Your task to perform on an android device: Open the EaseMyTrip app, I am planning to create a Solo trip plan to Honolulu, Hawaii from Jan. 24, 2024 to Jan. 29, 2024 so I want to Find flights from Detroit to Honolulu, Hawaii for the same date for 1 adult in business class.
Image 0: 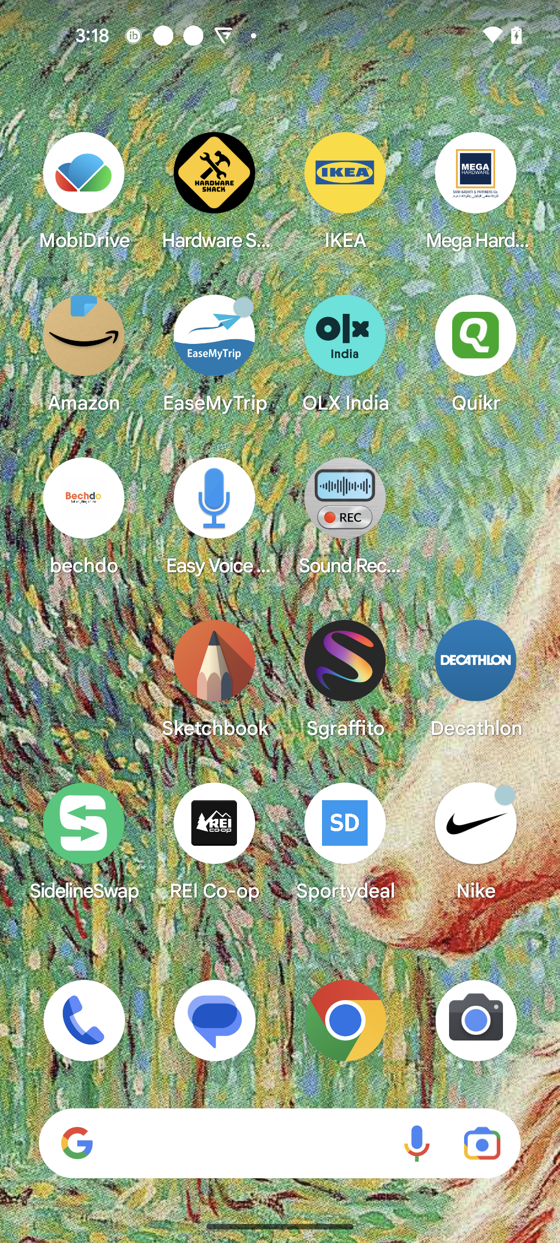
Open the EaseMyTrip app
Step 0: open app "EaseMyTrip"
Image 1: 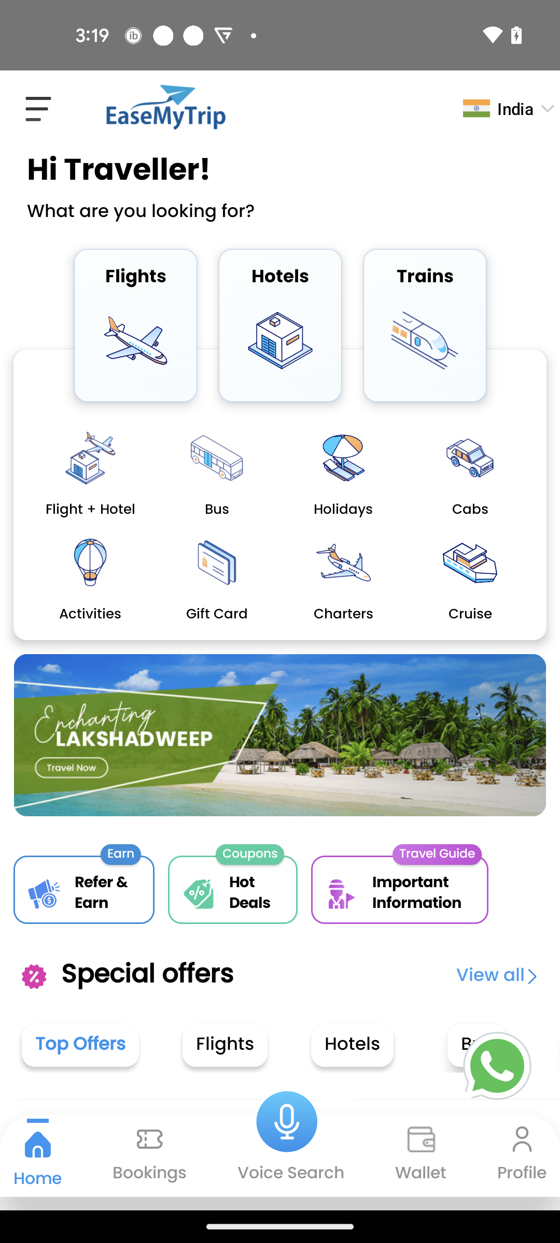
Go to the Flights section
Step 1: click (131, 317)
Image 2: 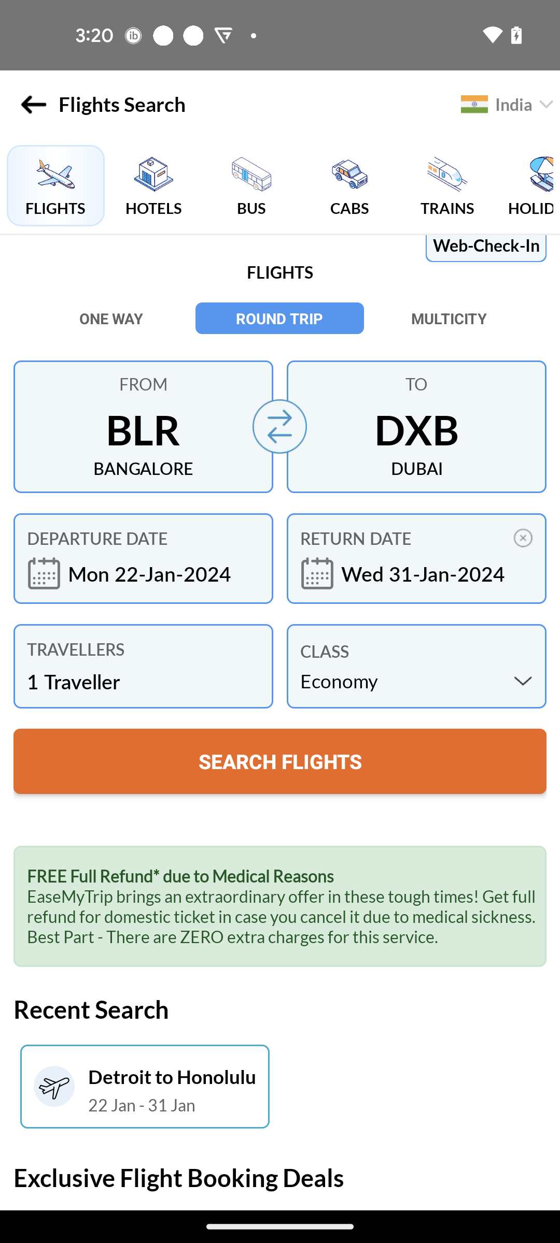
Click on the Departure city section
Step 2: click (143, 429)
Image 3: 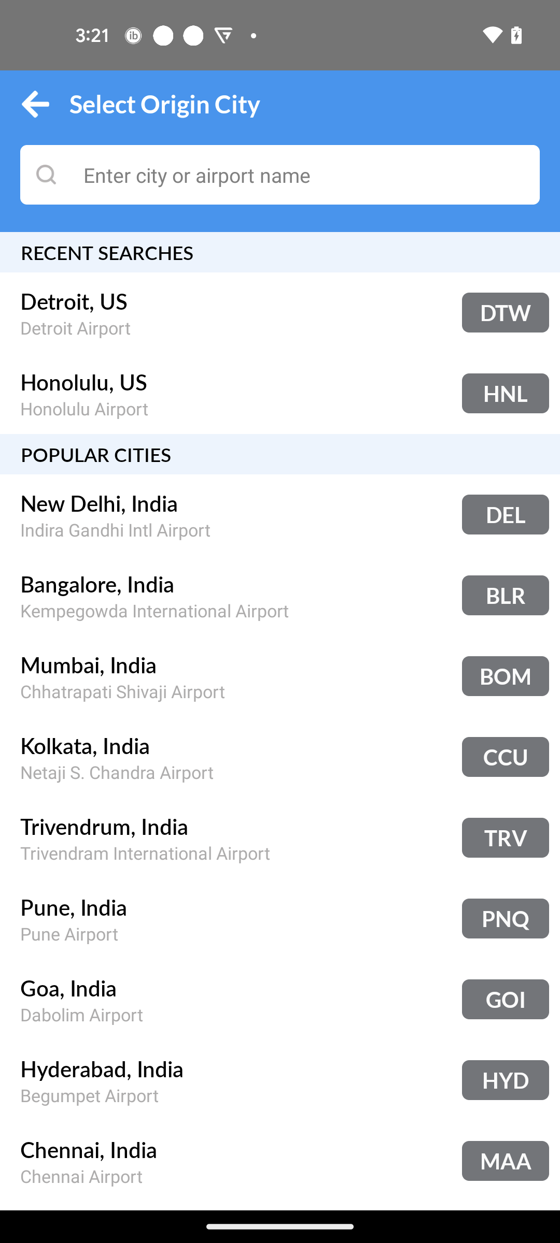
Select the Detroit, US option in recent searches
Step 3: click (74, 301)
Image 4: 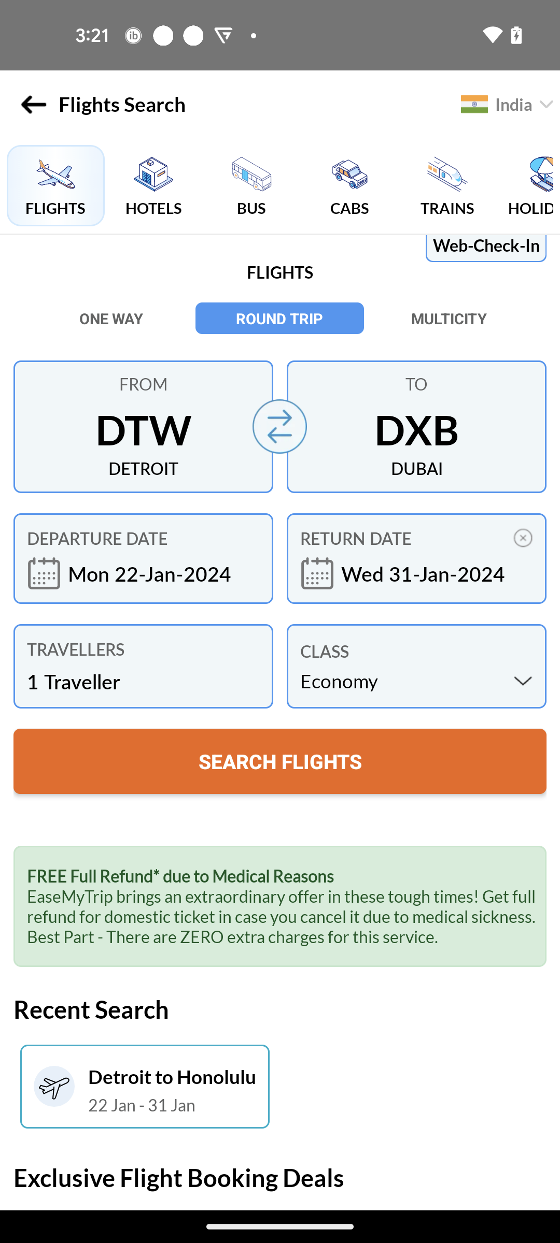
Go to the Arrival city section
Step 4: click (406, 456)
Image 5: 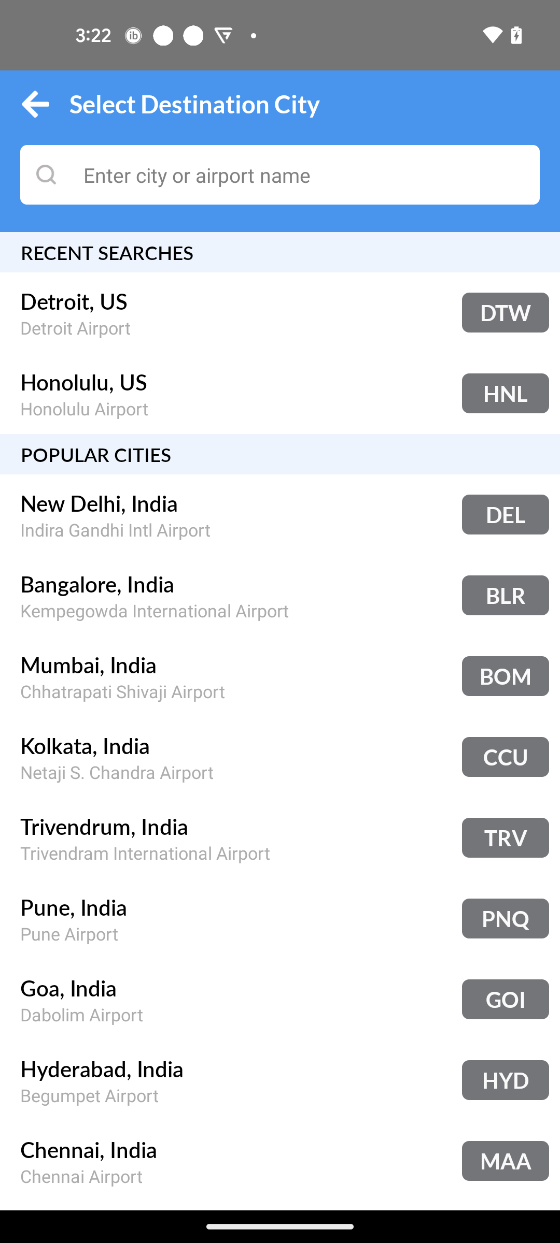
Click on the Honolulu, US option in recent searches
Step 5: click (84, 381)
Image 6: 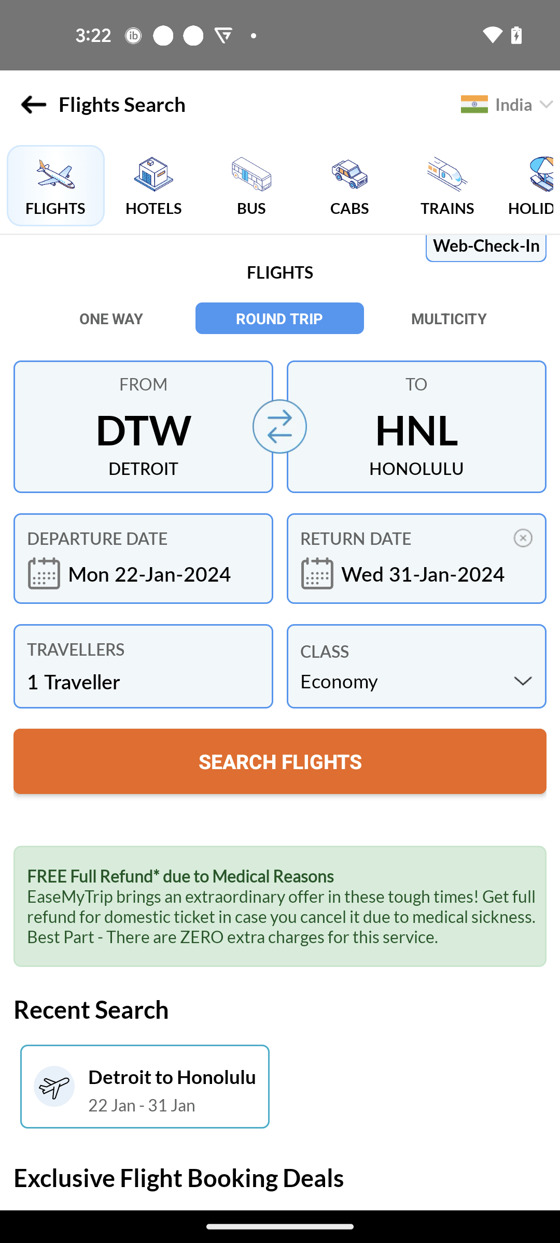
Go to the Departure Date section
Step 6: click (150, 538)
Image 7: 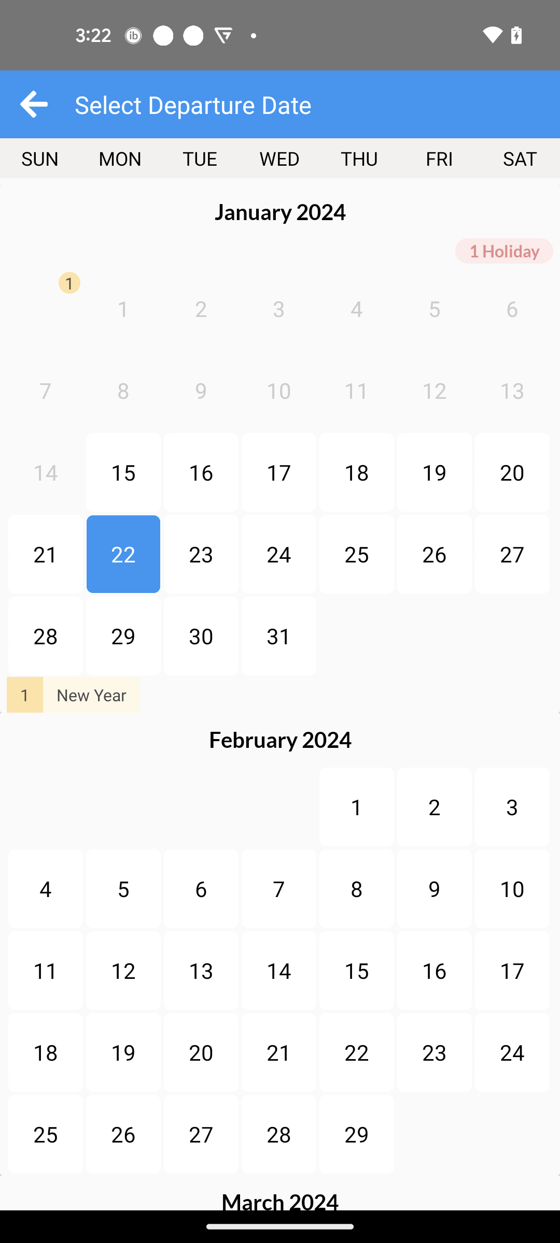
Select the date Jan. 24, 2024
Step 7: click (278, 554)
Image 8: 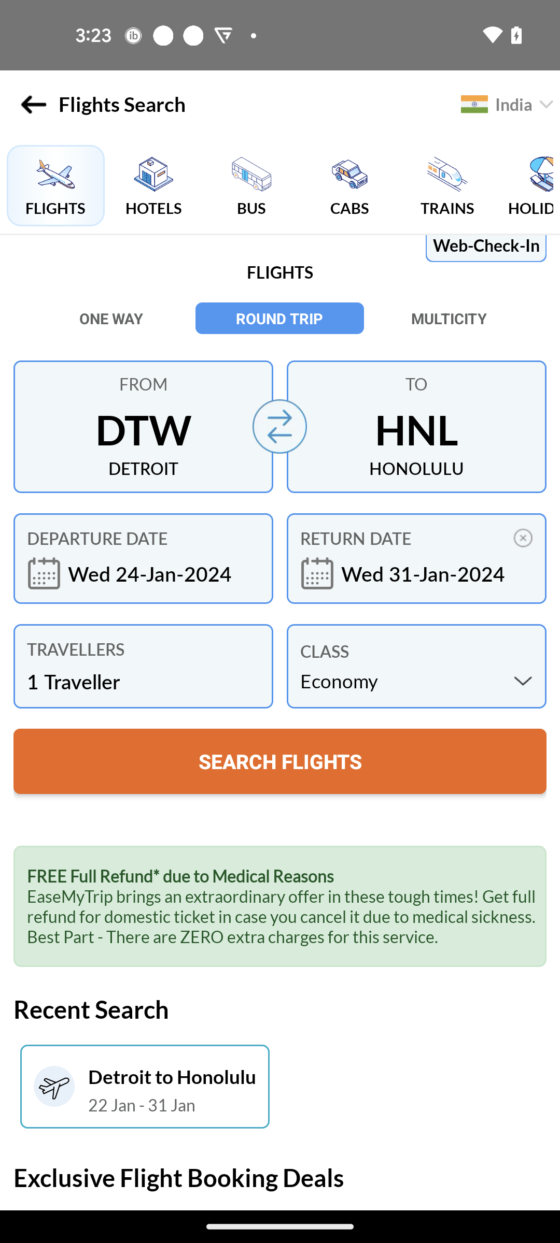
Click on the Return Date section
Step 8: click (356, 538)
Image 9: 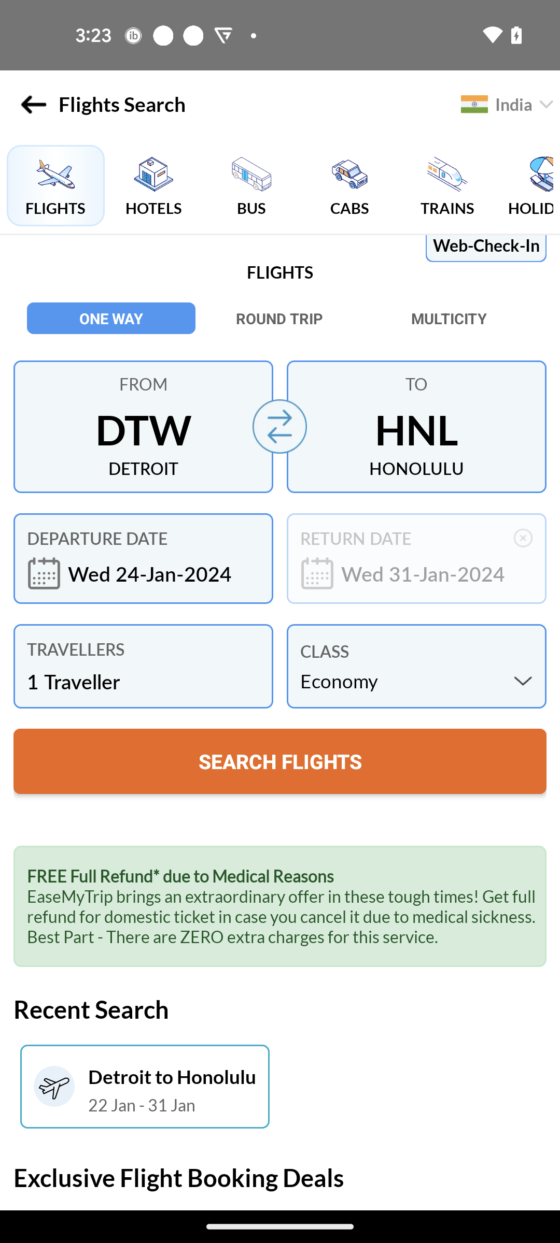
Click on the Return Date section
Step 9: wait
Image 10: 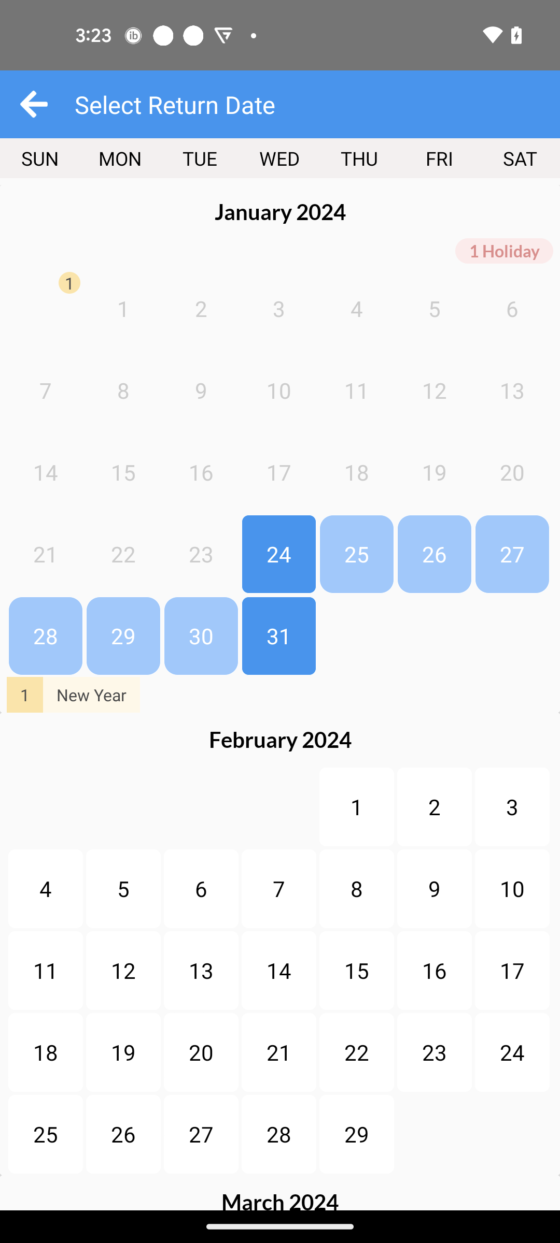
Select the date Jan. 29, 2024
Step 10: click (123, 635)
Image 11: 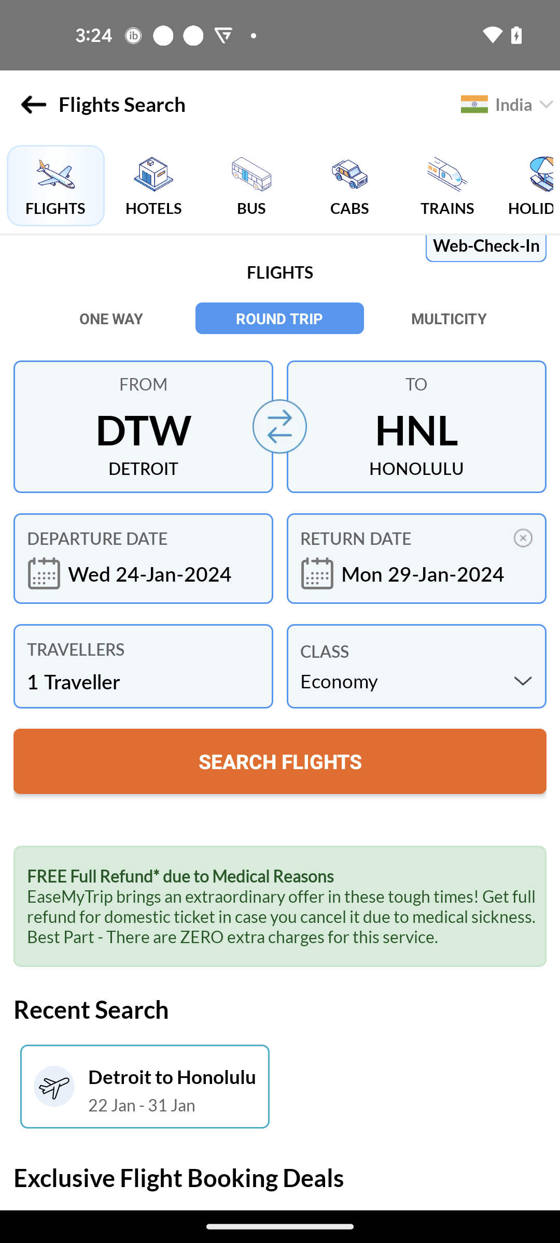
Click on the Class section
Step 11: click (423, 651)
Image 12: 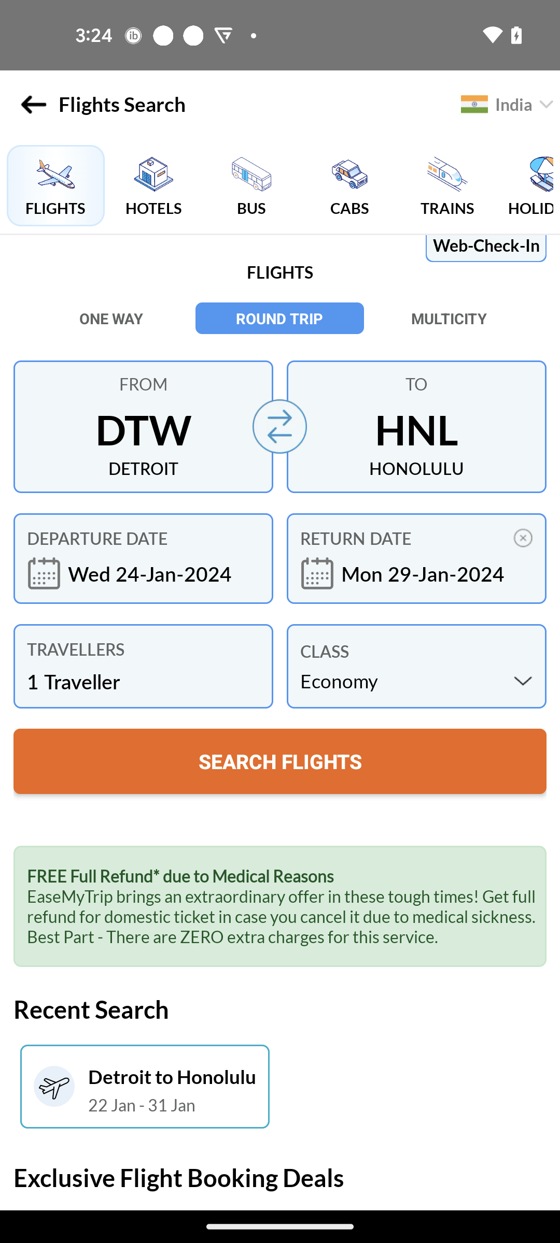
Click on the Class section
Step 12: wait
Image 13: 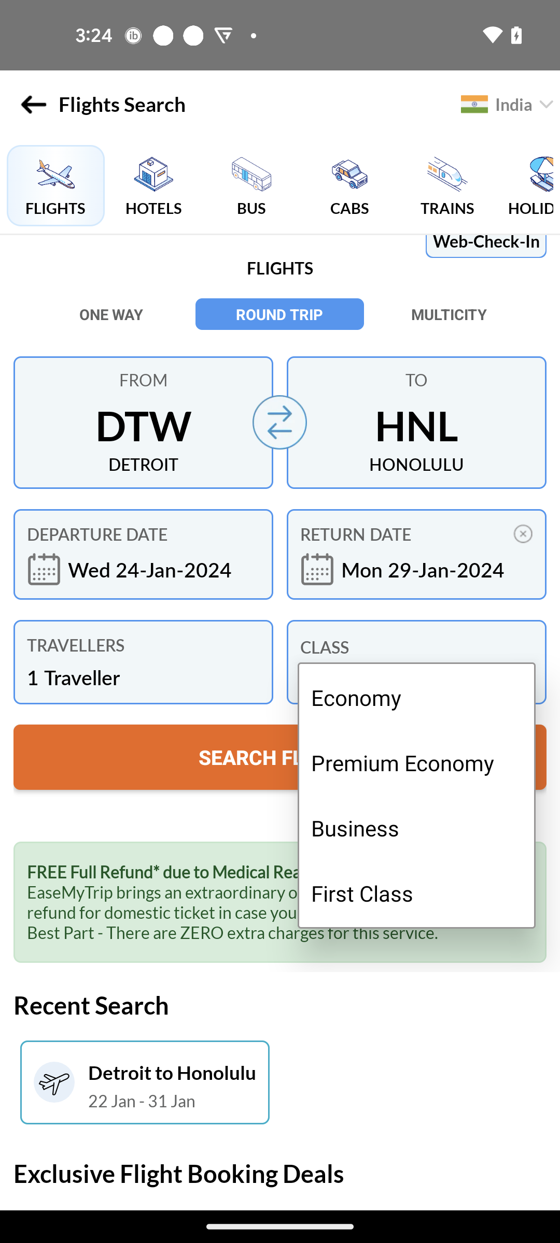
Select the Business option
Step 13: click (416, 828)
Image 14: 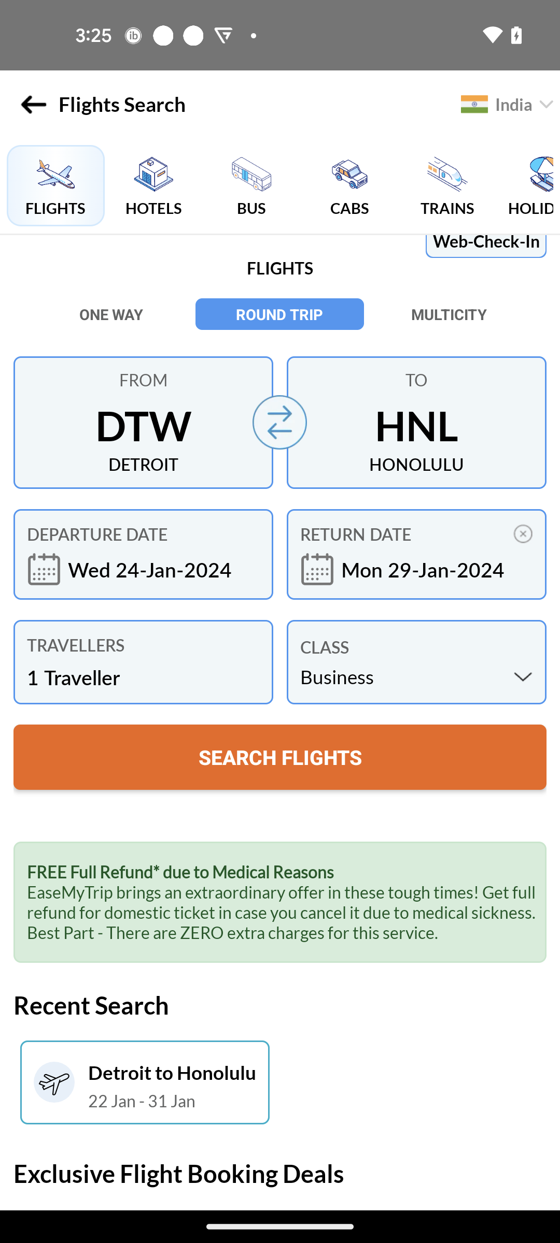
Click on the Search Flights button
Step 14: click (279, 757)
Image 15: 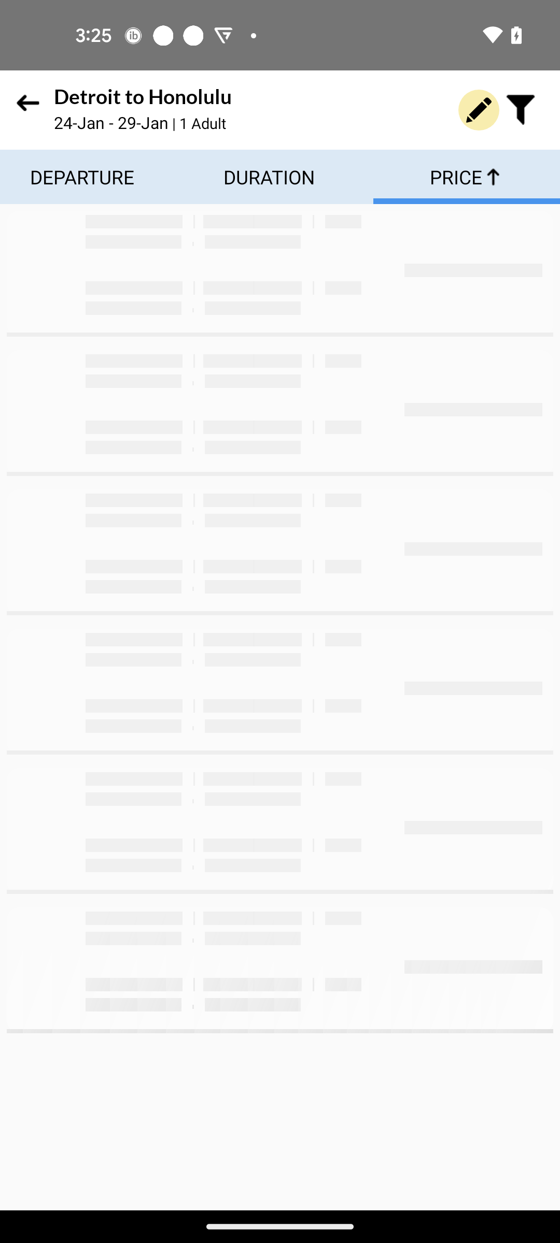
Click on the Search Flights button
Step 15: wait